Your task to perform on an android device: Task Goal - Track the detailed information about the letter
Image 0: 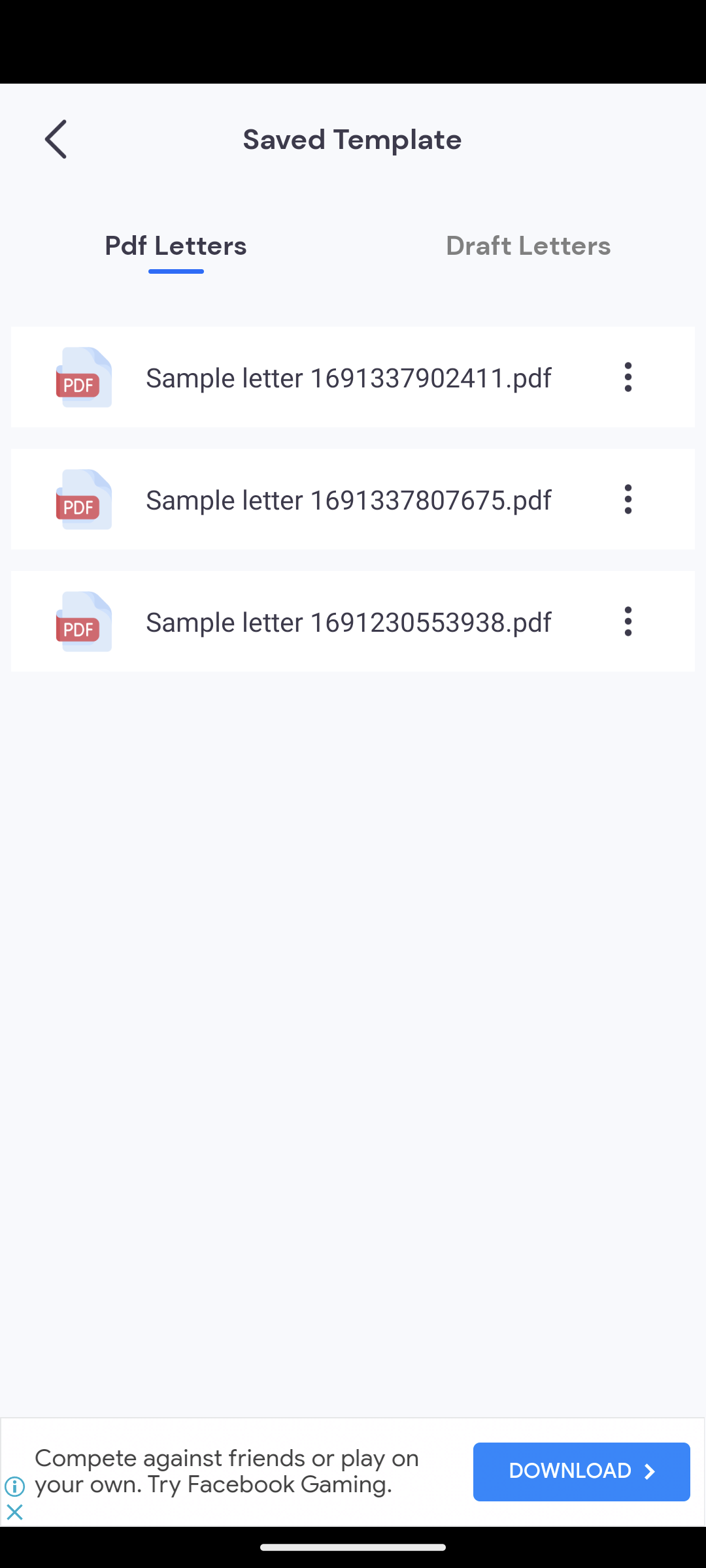
click on the third sample letter option 
Step 0: click (357, 621)